Your task to perform on an android device: I would like to meet several of my coworkers who are staying in Antwerp, Belgium. Find a bus for one passenger on November 12 from Brussels Midi to Antwerp, Belgium, using the Omio app.
Image 0: 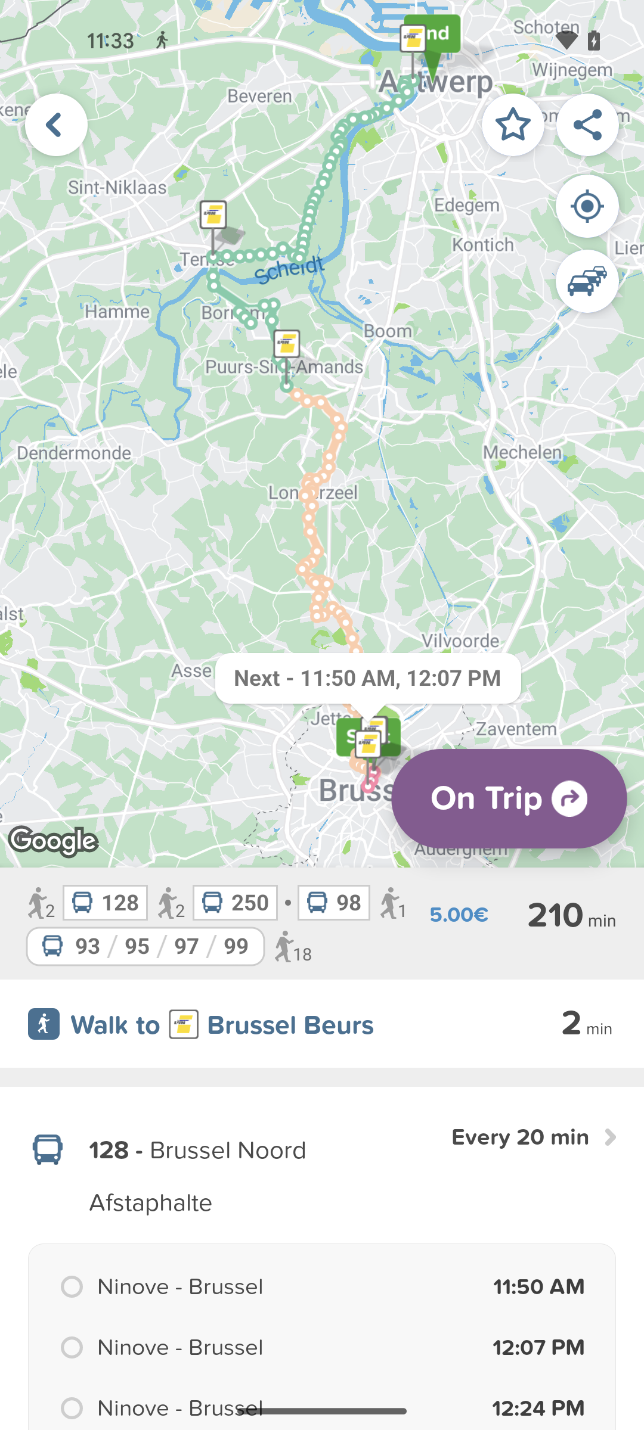
Open the omio app
Step 0: open app "Omio"
Image 1: 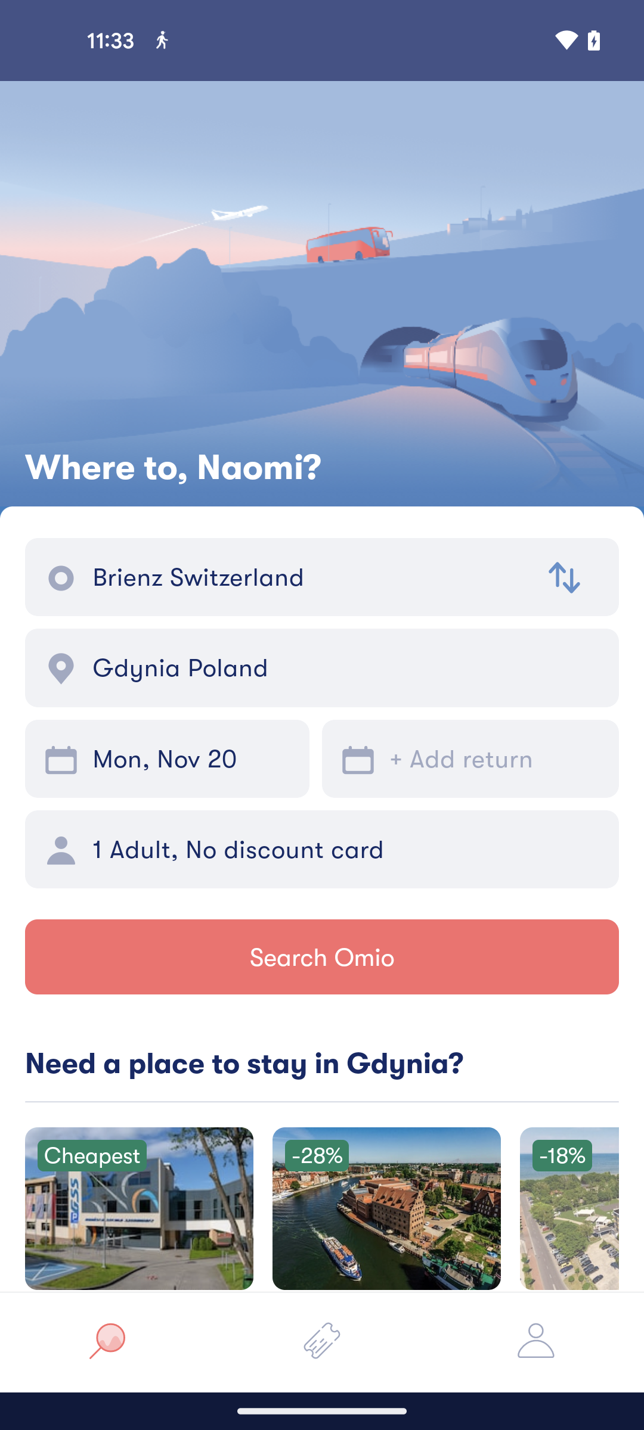
Tap on the departure search bar
Step 1: click (309, 577)
Image 2: 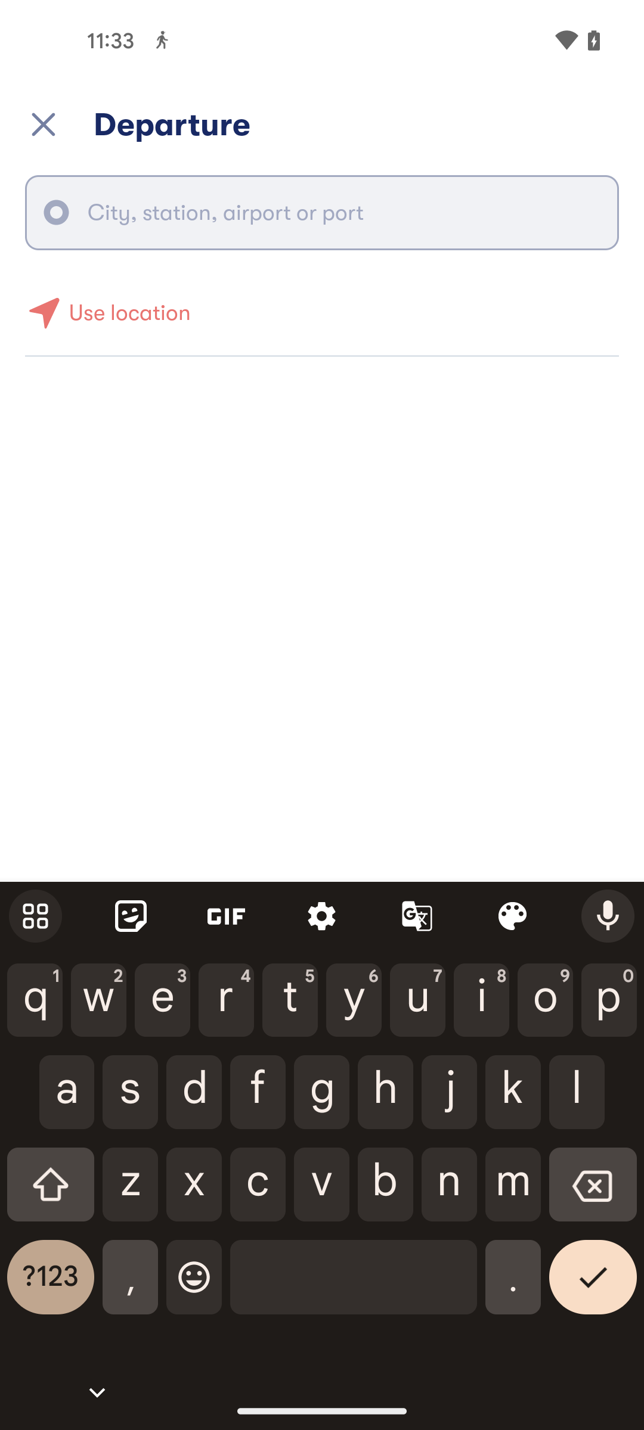
Search the departure to brussels midi
Step 2: type "brussels midi"
Image 3: 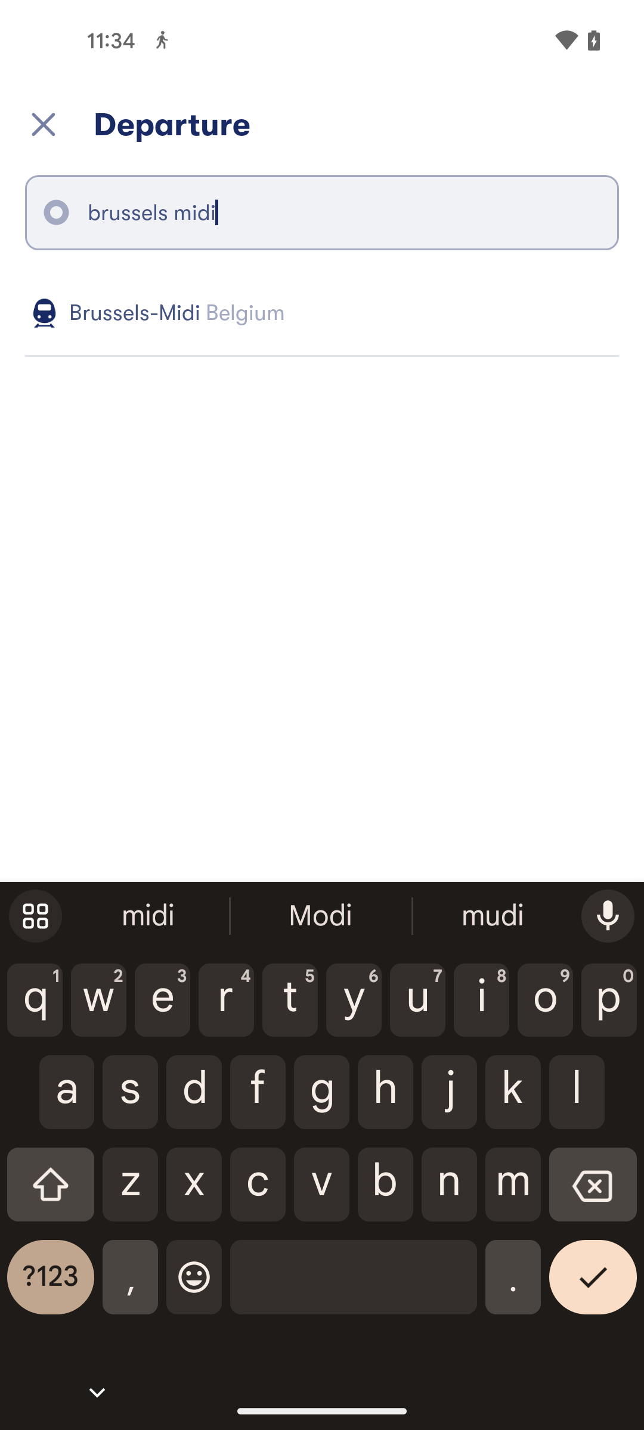
Tap on the search result
Step 3: click (340, 313)
Image 4: 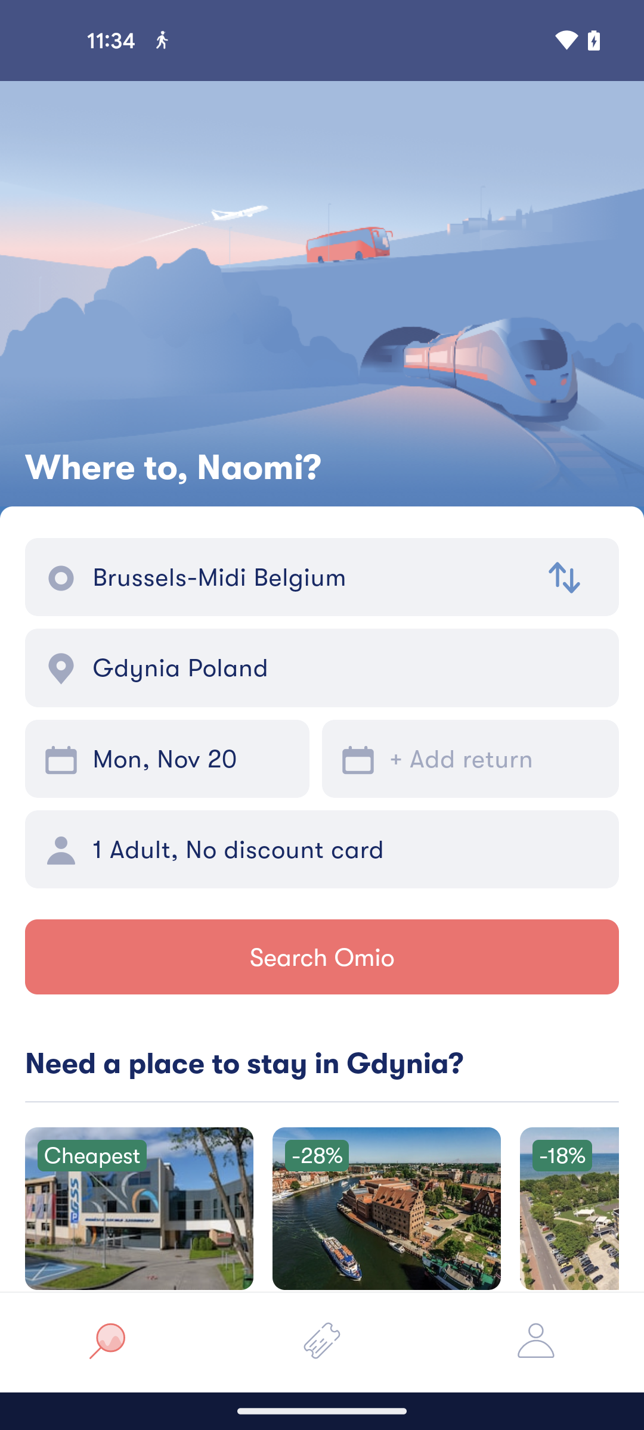
Tap on the destination search bar
Step 4: click (346, 667)
Image 5: 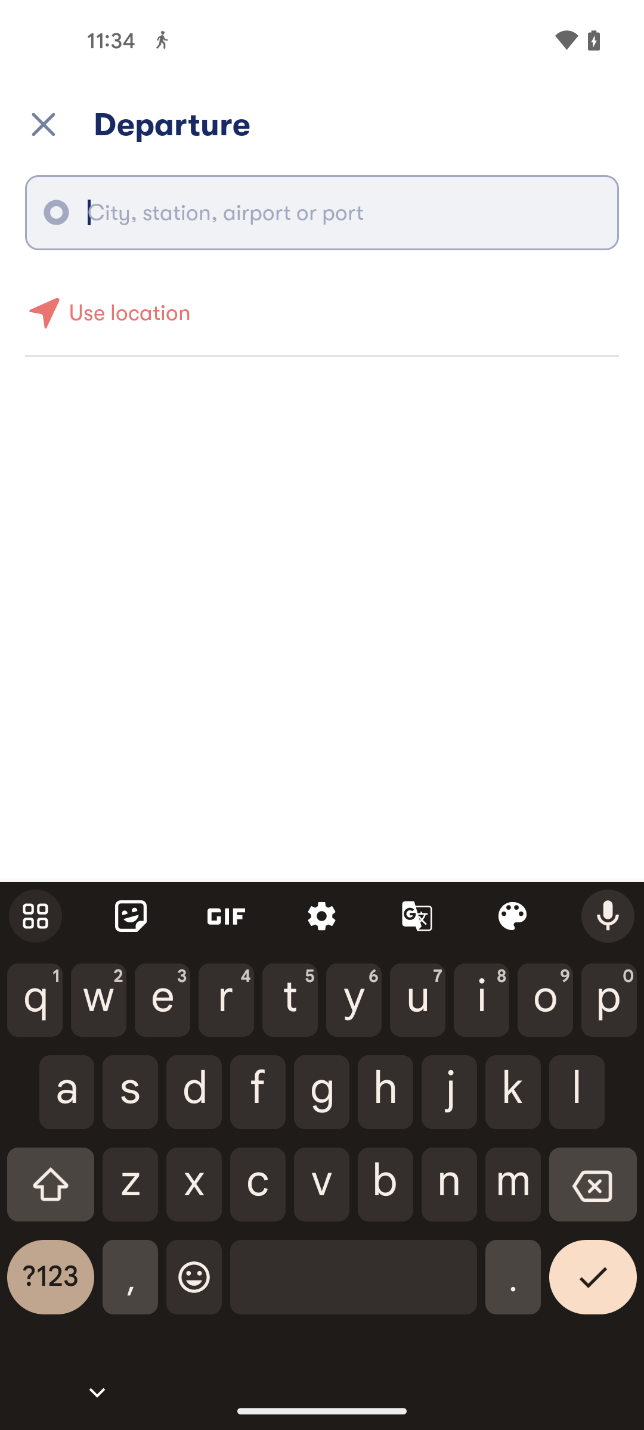
Search the destination to Antwerp, Belgium
Step 5: type "Antwerp, Belgium"
Image 6: 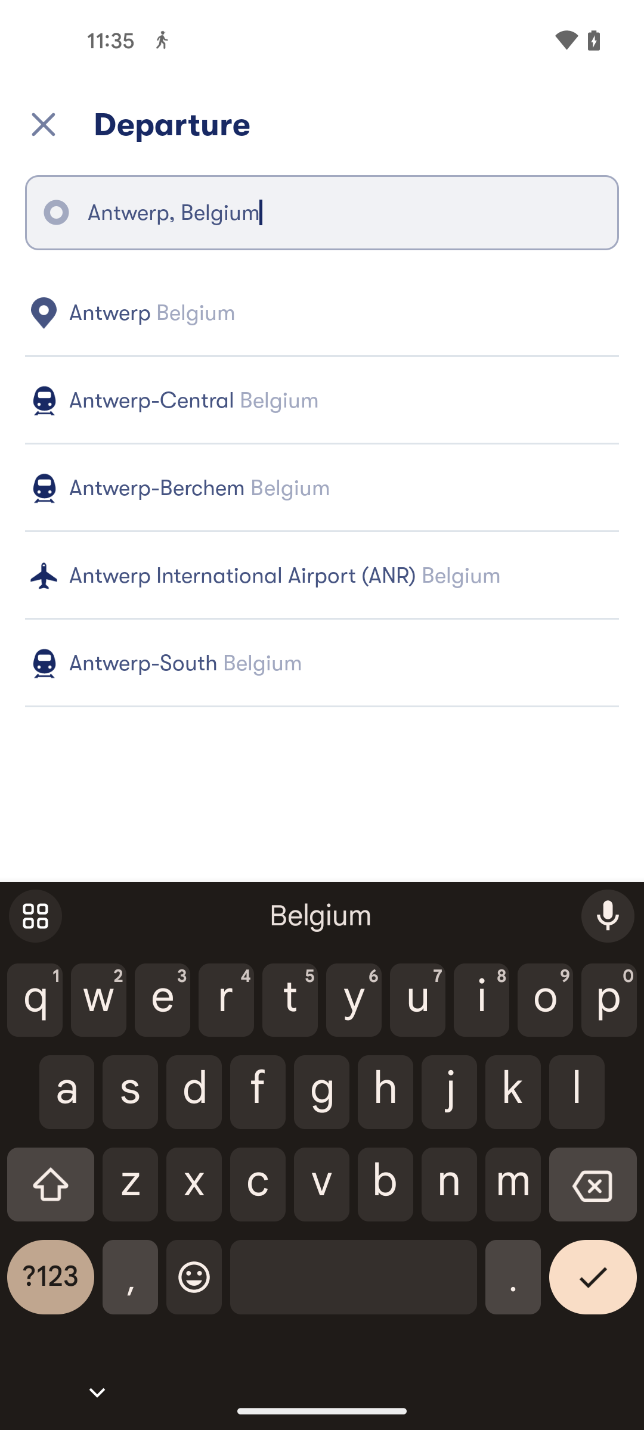
Tap on the first search result
Step 6: click (340, 313)
Image 7: 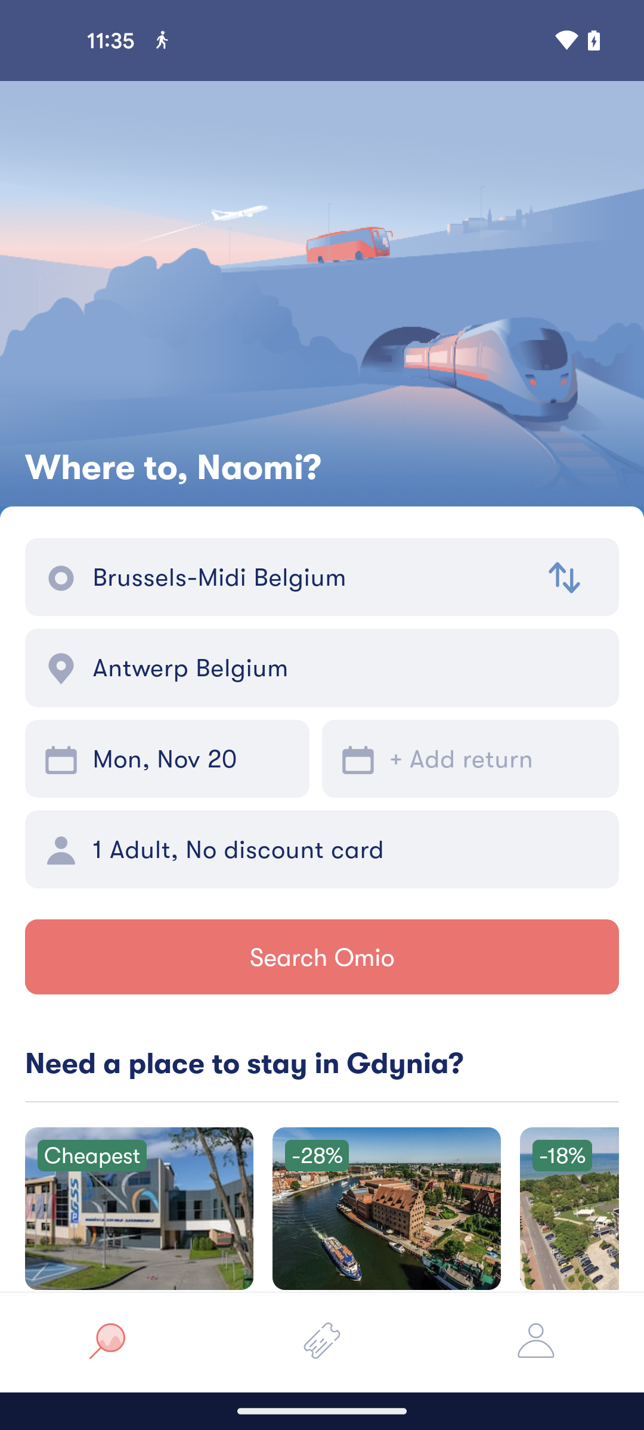
Tap on the date section
Step 7: click (192, 758)
Image 8: 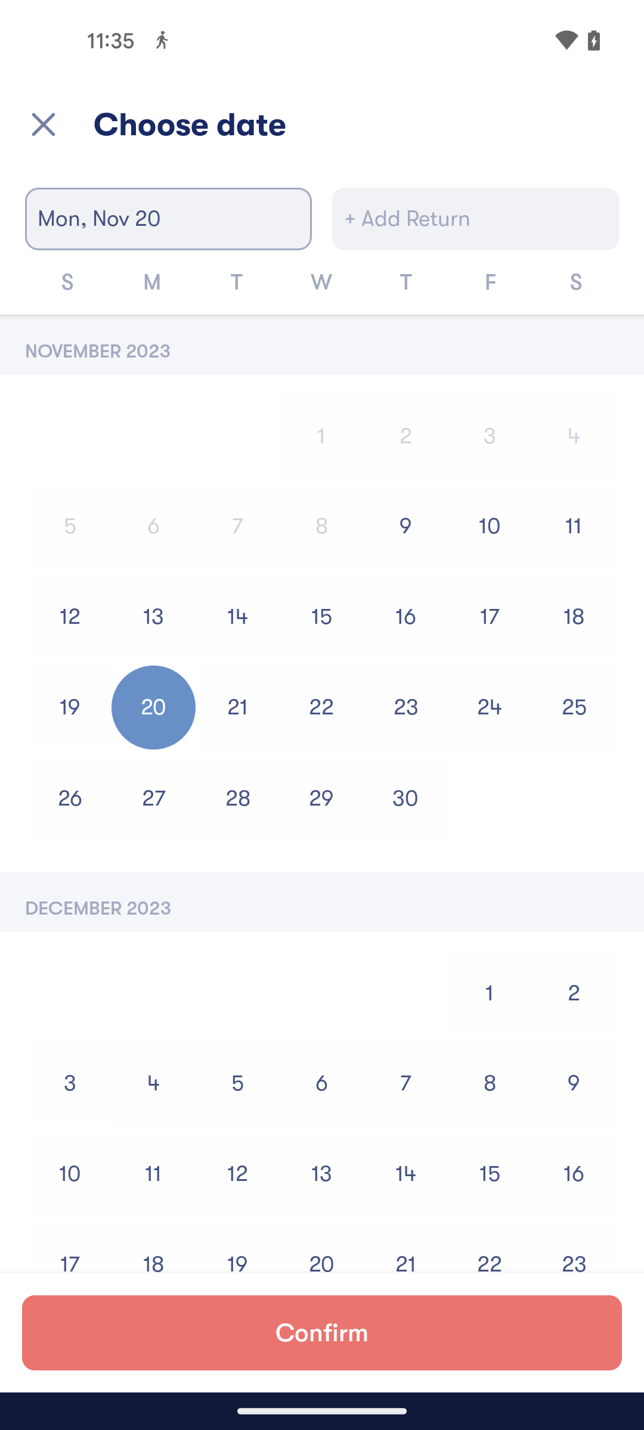
Select the date to 12 november
Step 8: click (70, 617)
Image 9: 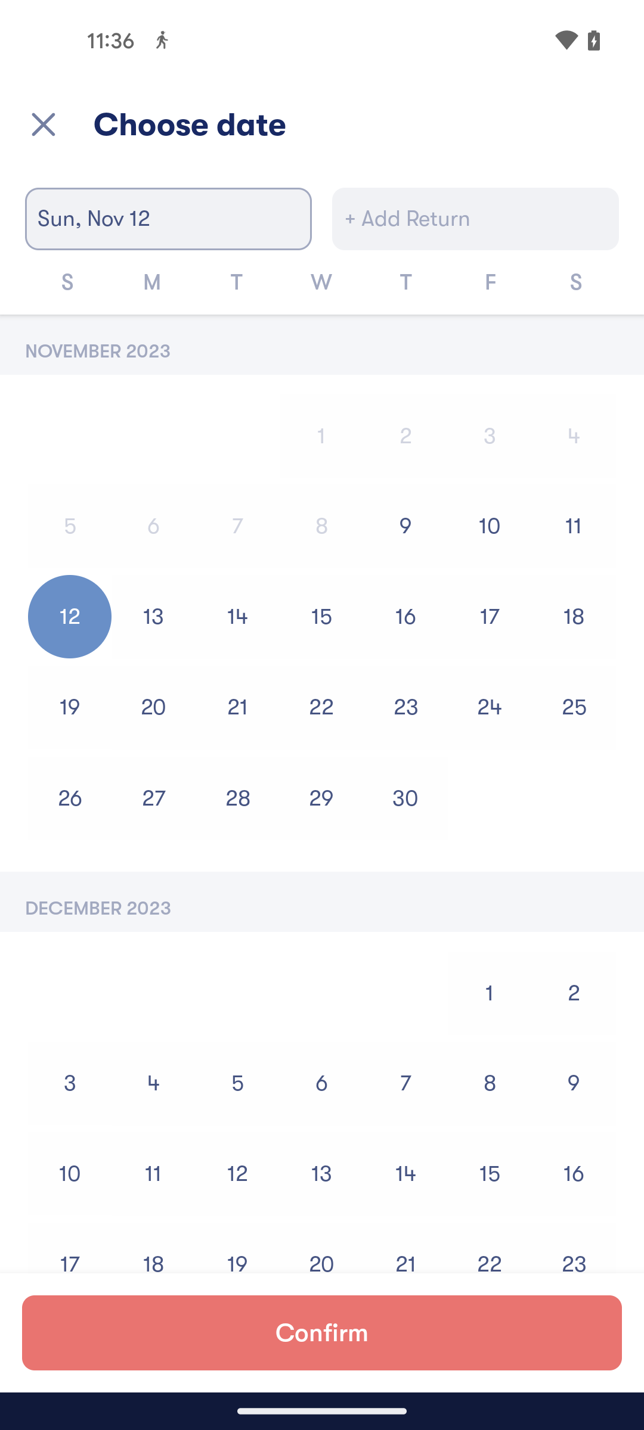
Tap on the confirm button
Step 9: click (322, 1332)
Image 10: 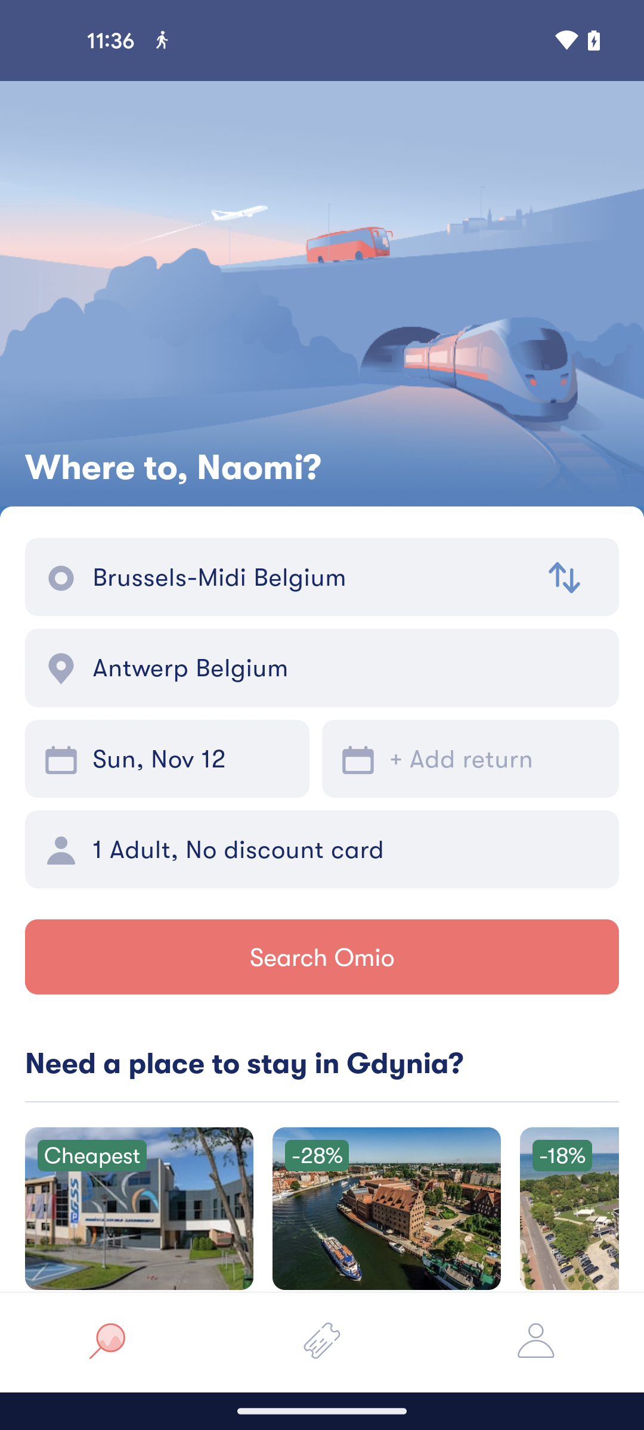
Tap on the search omio button
Step 10: click (322, 957)
Image 11: 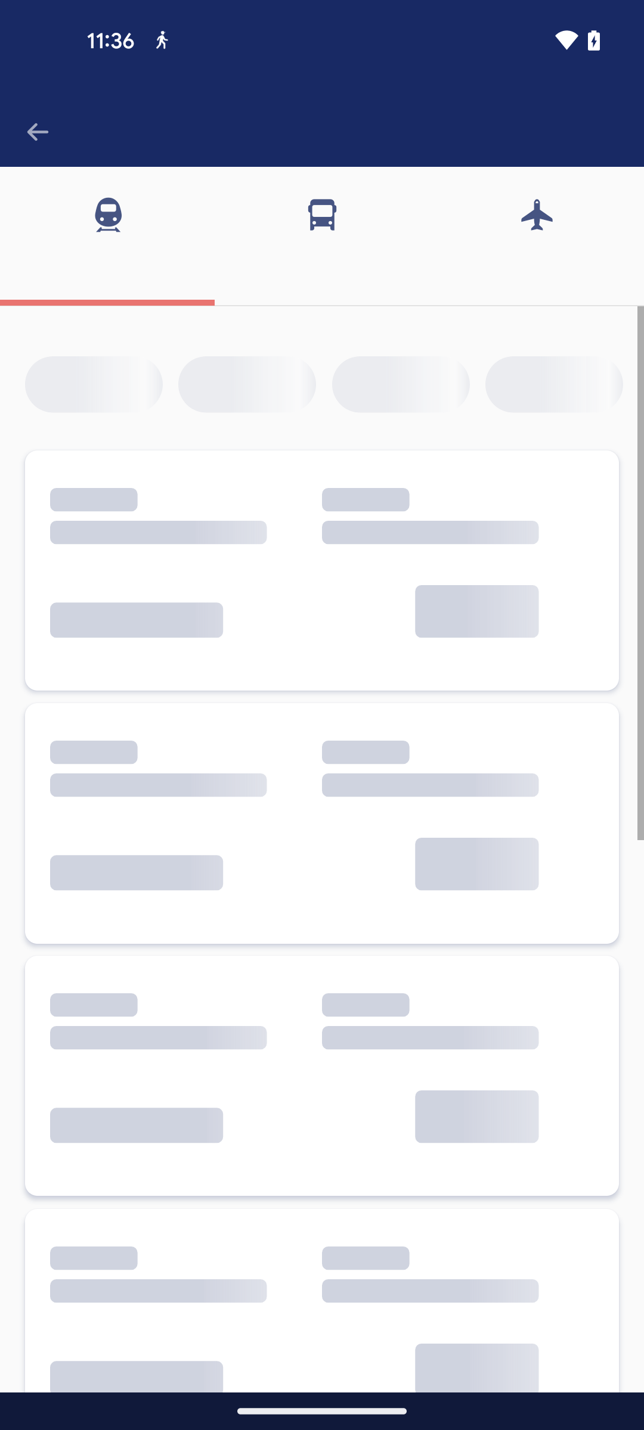
Tap on the bus icon at the top of the screen
Step 11: click (322, 202)